Your task to perform on an android device: Delete the current timer
Image 0: 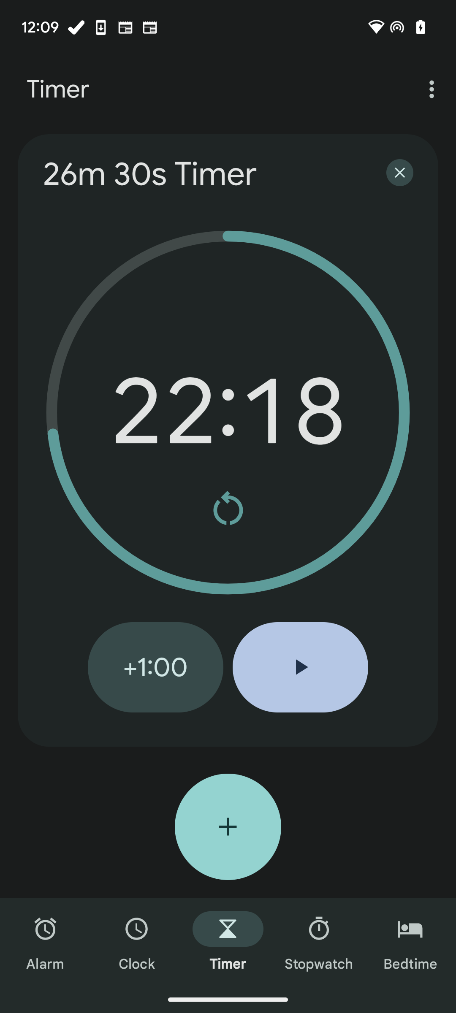
Click on the cross icon at the top right side
Step 0: click (400, 173)